Your task to perform on an android device: I want to remove the folder of Karin's recipe because now I don’t need it anymore
Image 0: 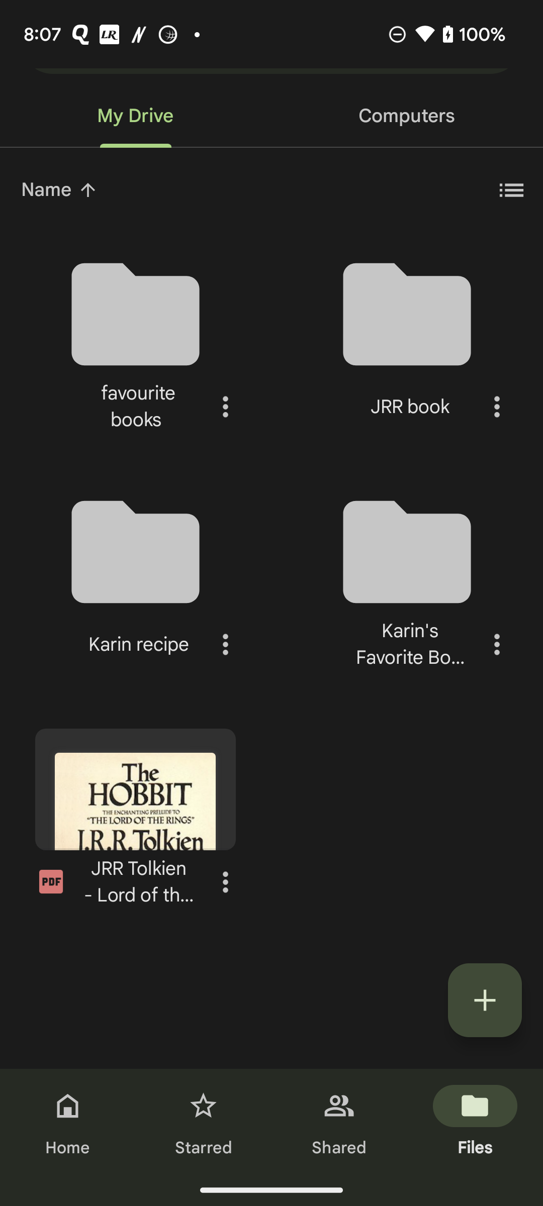
Click on the three dots icon of Karin recipe folder
Step 0: click (225, 644)
Image 2: 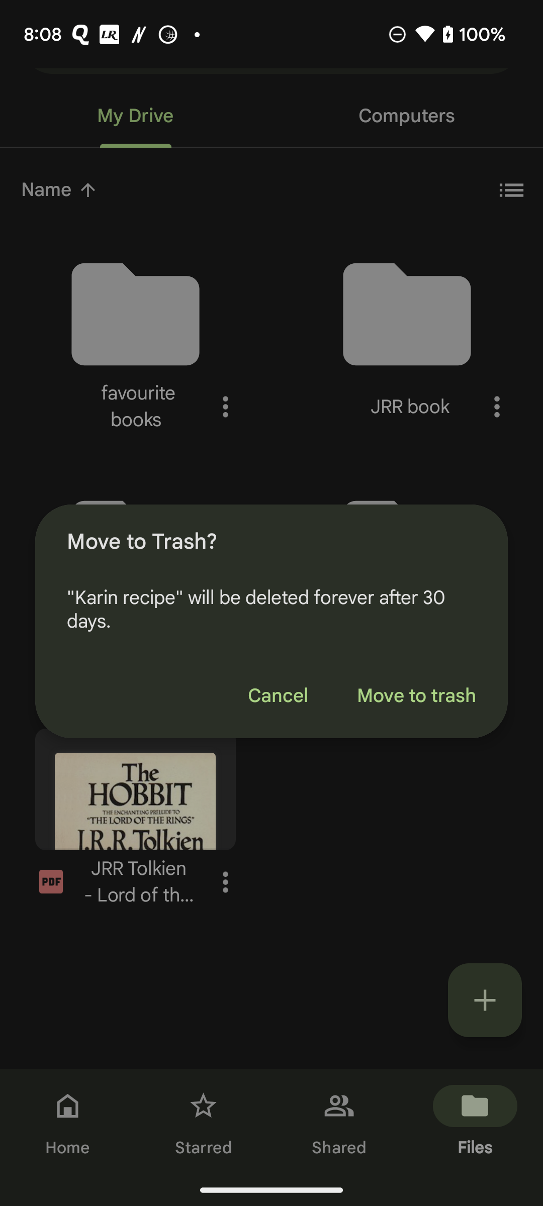
Click on the Move to trash
Step 2: click (416, 696)